Your task to perform on an android device: I use the Grubhub app to look up eateries in Istanbul because I want to get food online.
Image 0: 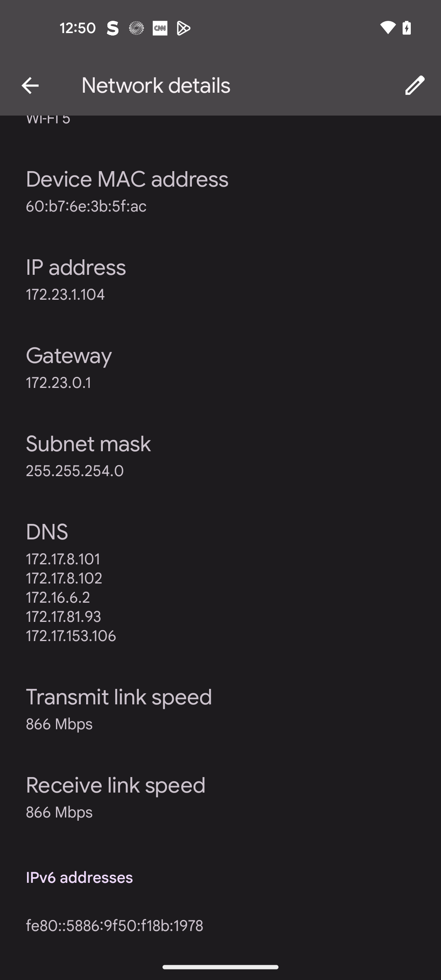
Open the Grubhub app
Step 0: open app "Grubhub"
Image 1: 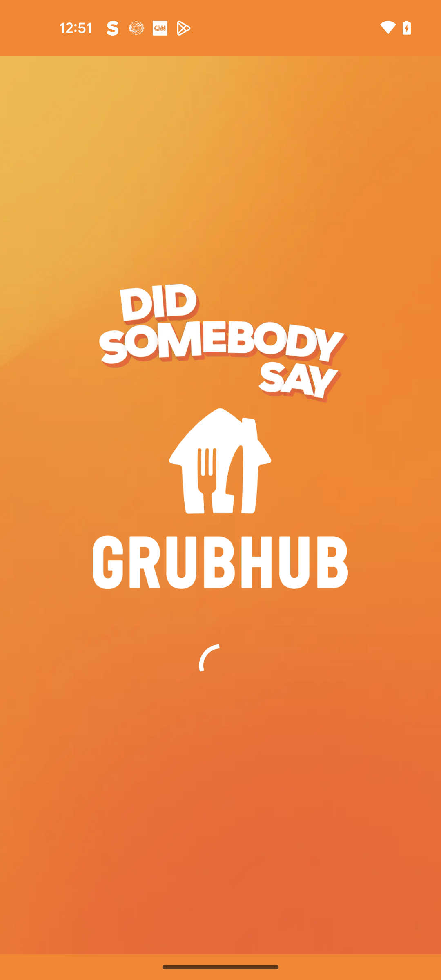
Open the Grubhub app
Step 1: wait
Image 2: 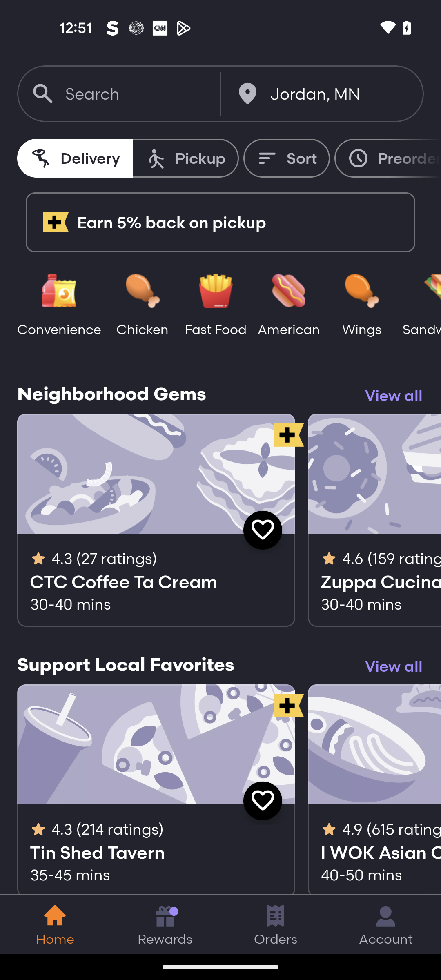
Click on the search bar at the top left corner
Step 2: click (136, 94)
Image 4: 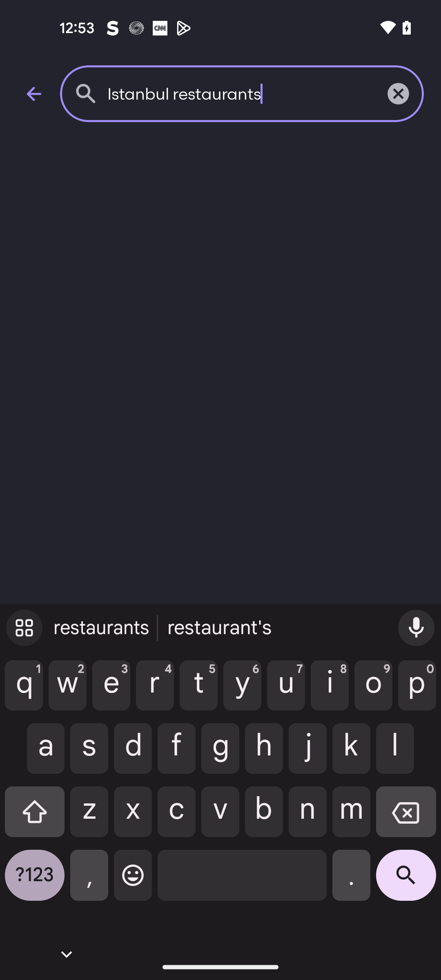
Click on the search icon at the bottom right corner
Step 4: click (406, 881)
Image 5: 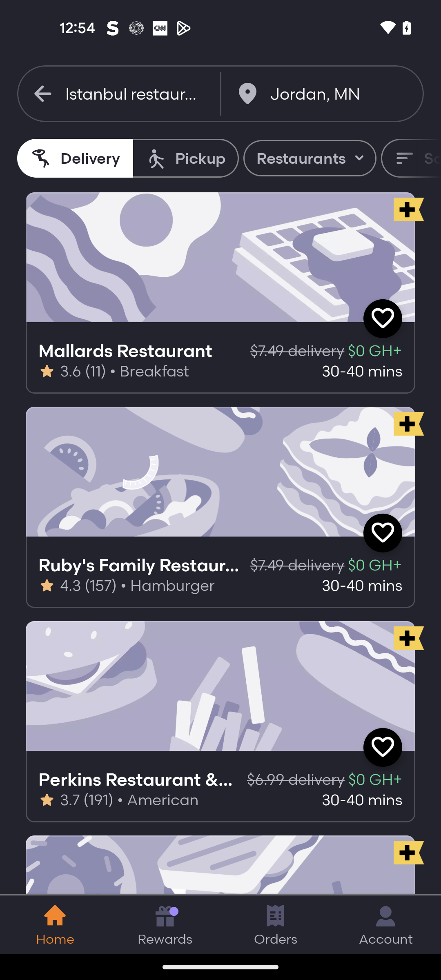
Swipe up to browse restaurants
Step 5: scroll down